Your task to perform on an android device:  Open the Google Tasks app and mark the counselling Session task as completed.
Image 0: 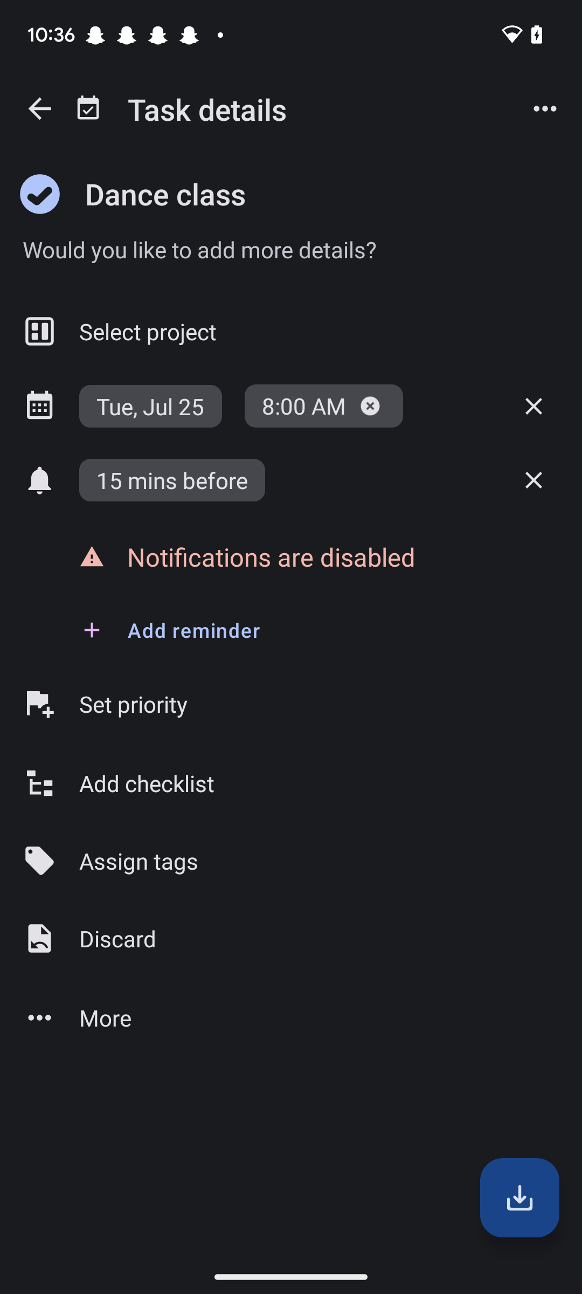
Open the Google Tasks app
Step 0: open app "Tasks"
Image 1: 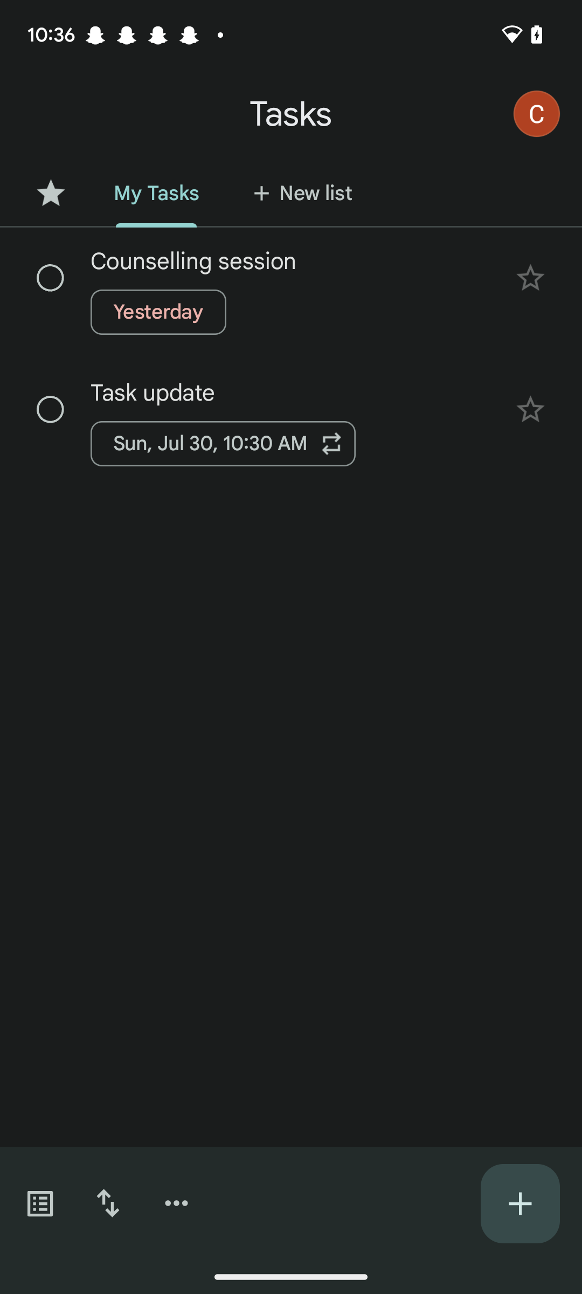
Open the counselling Session task
Step 1: click (291, 293)
Image 2: 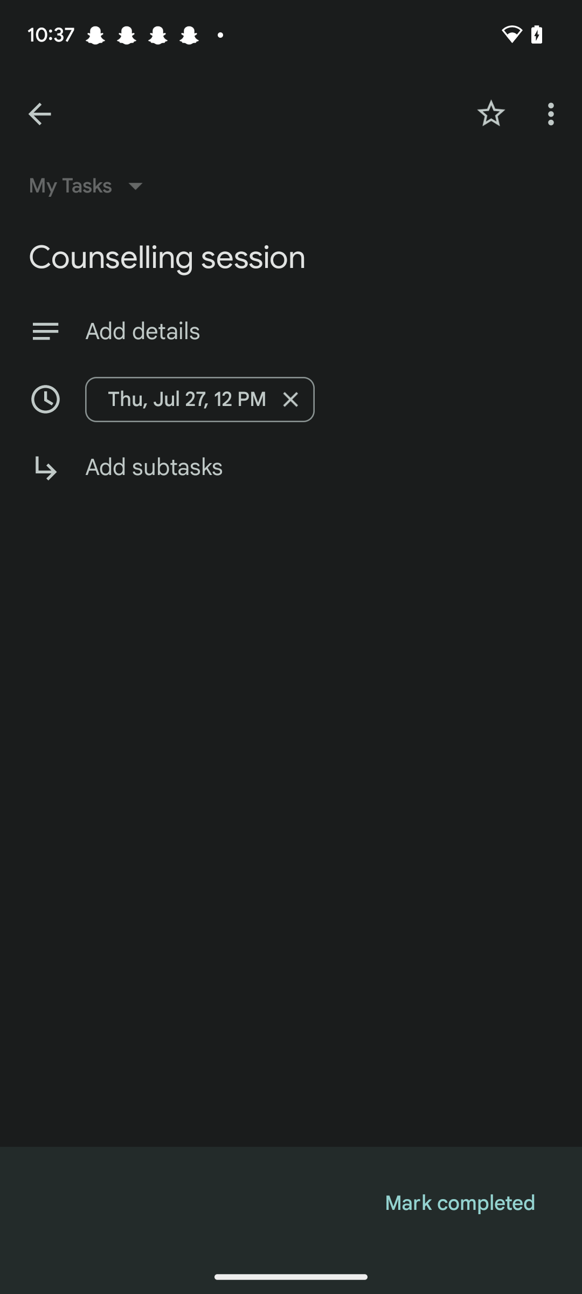
Click on the Mark completed button
Step 2: click (460, 1203)